Your task to perform on an android device: schedule a team meeting on the 24th at 8 a.m. for 30 minutes at the Gurugram location in the zoom app.
Image 0: 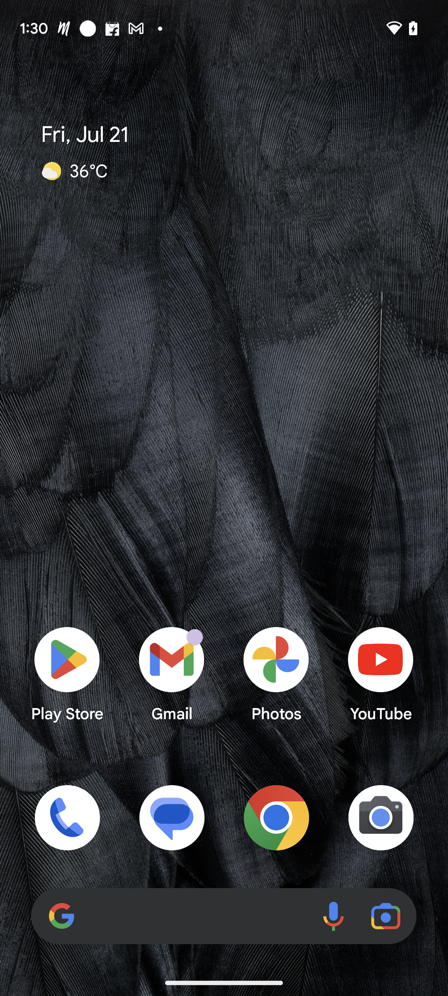
open the zoom app
Step 0: open app "Zoom"
Image 1: 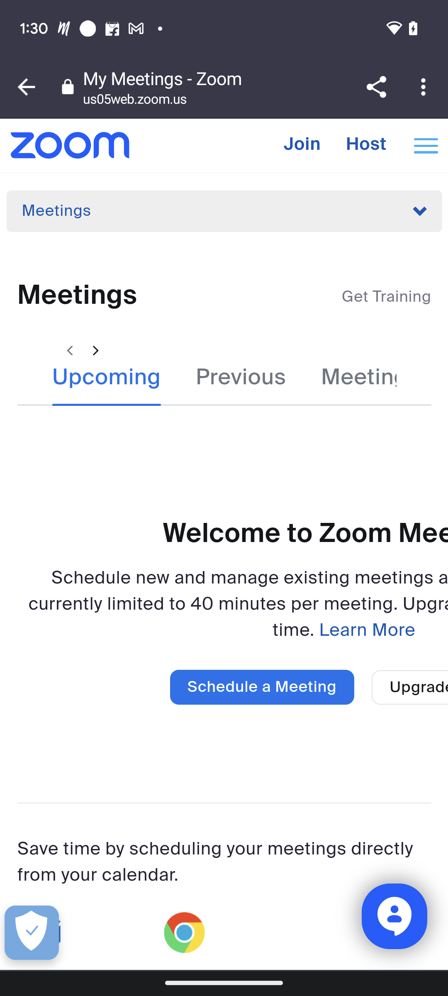
Click on the option schedule a meeting option presented in the blue color box in the middle
Step 1: click (261, 687)
Image 2: 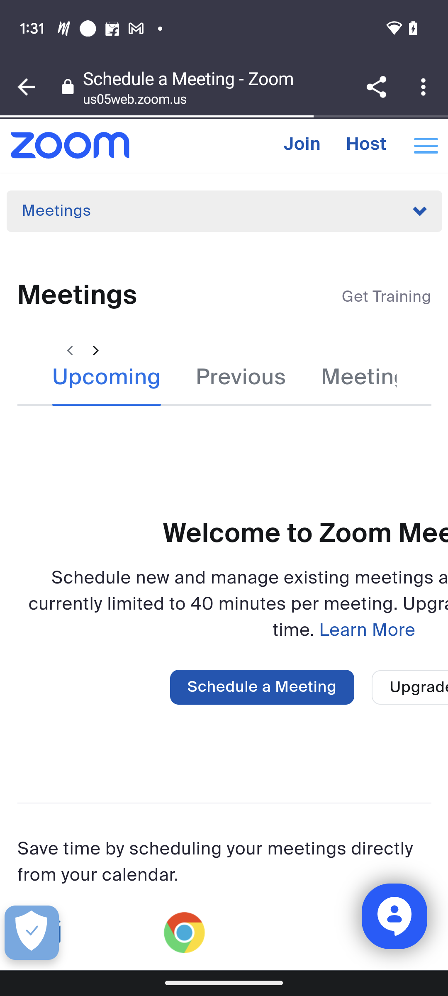
Click on the option schedule a meeting option presented in the blue color box in the middle
Step 2: wait
Image 3: 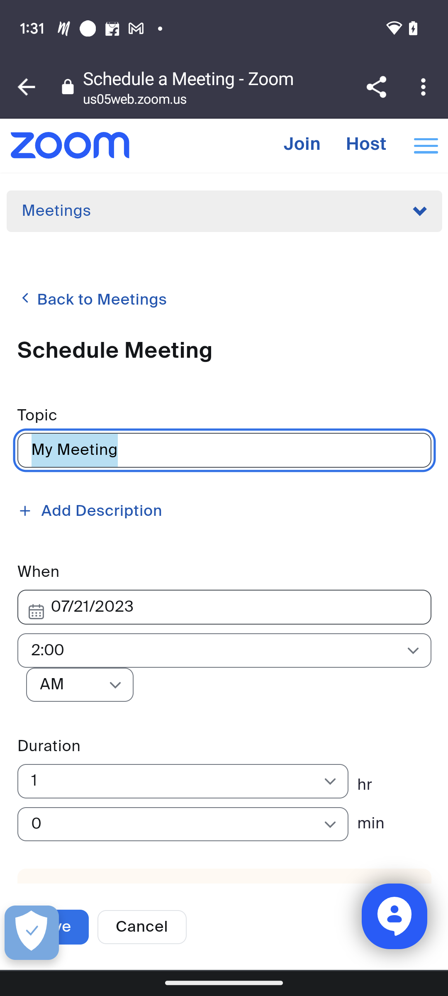
click on the box just below the Topic
Step 3: click (225, 450)
Image 4: 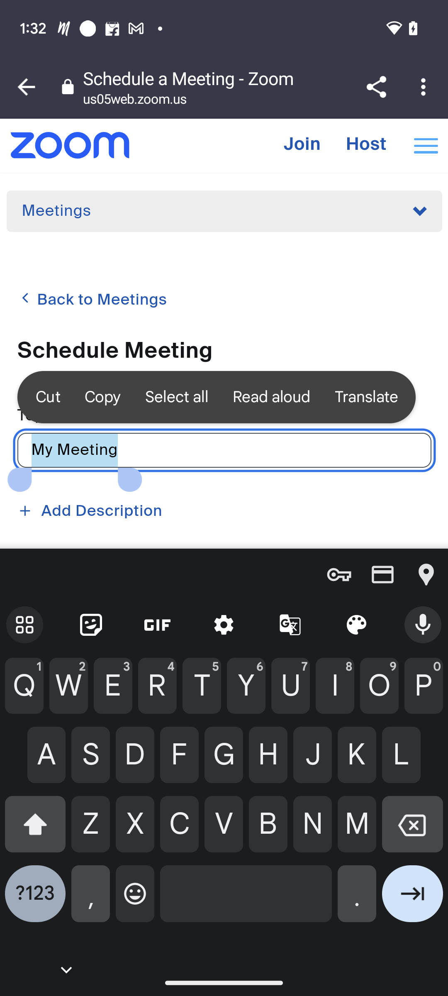
Type Team meeting in the selected box
Step 4: type "Team Meeting"
Image 5: 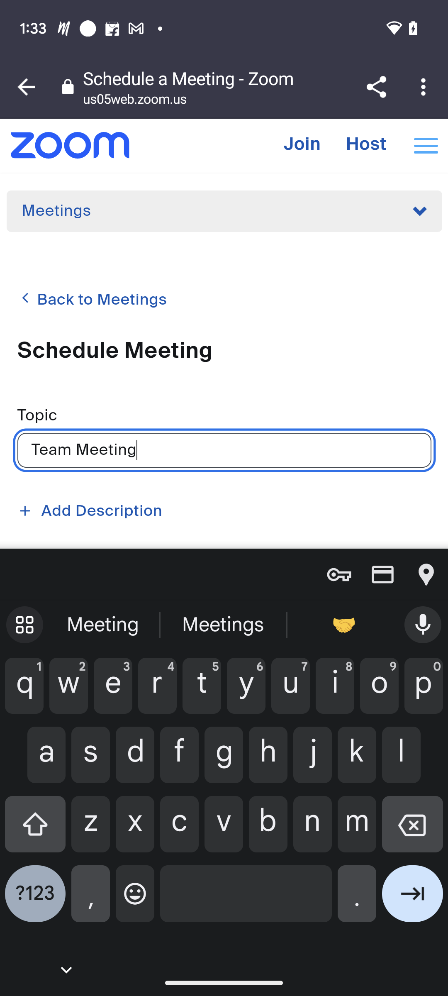
go back
Step 5: press back button
Image 6: 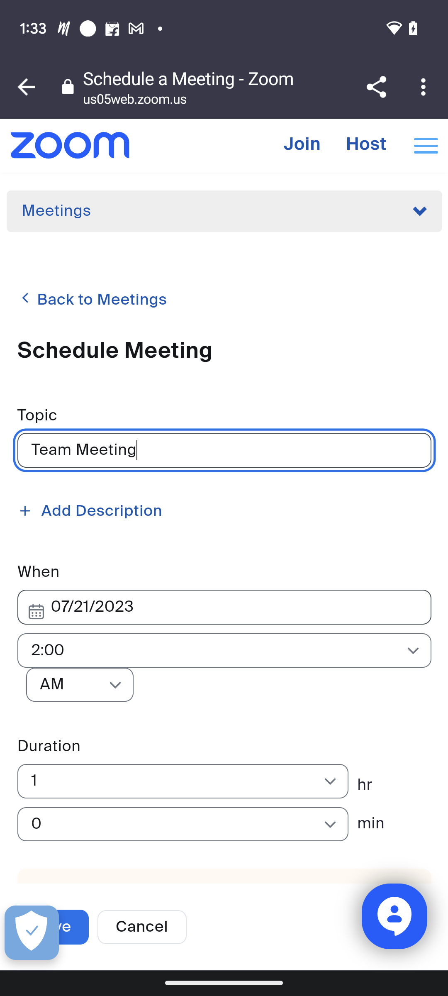
Select the box just below the text when,to enter the date.
Step 6: click (225, 607)
Image 7: 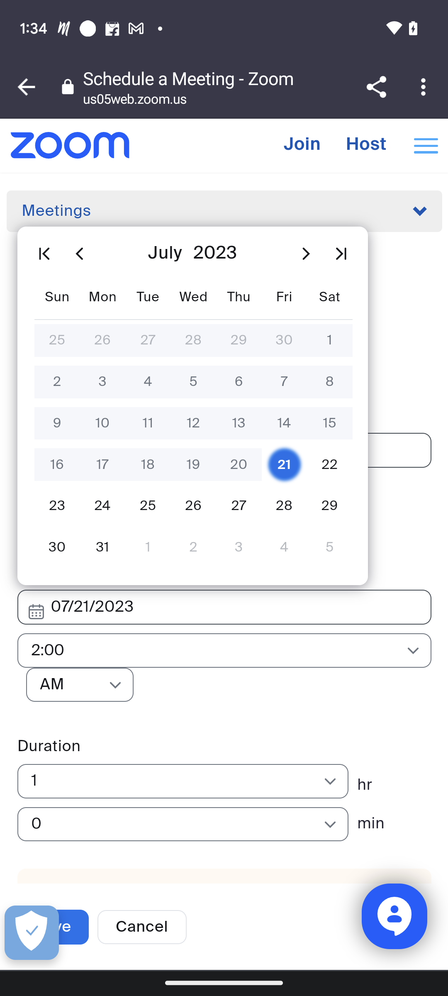
select date 24 on  the calender
Step 7: click (102, 505)
Image 8: 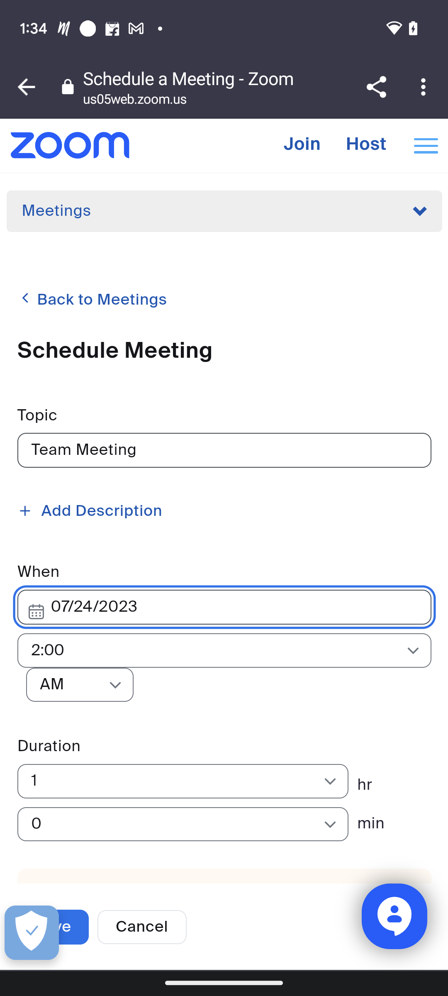
Click on the box just below the date to enter the time of the meeting.
Step 8: click (217, 650)
Image 9: 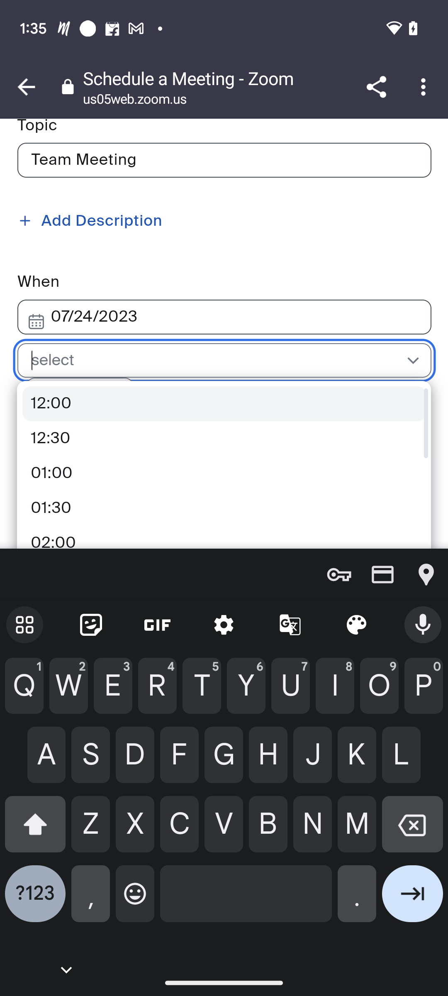
Type time 8:00
Step 9: type "8:00"
Image 10: 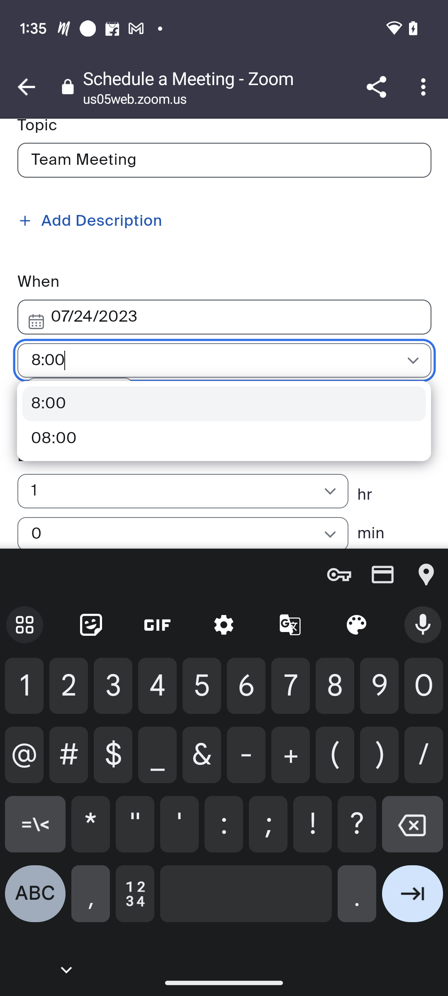
select the second option
Step 10: click (224, 438)
Image 11: 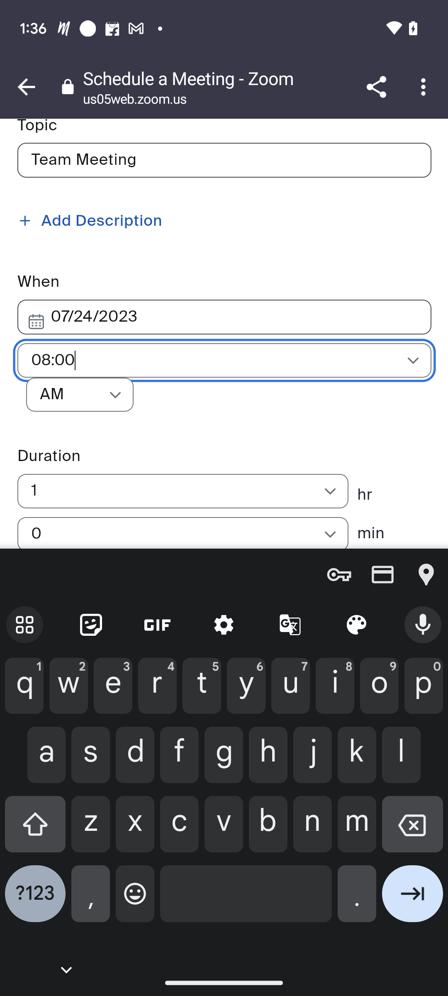
go back
Step 11: press back button
Image 12: 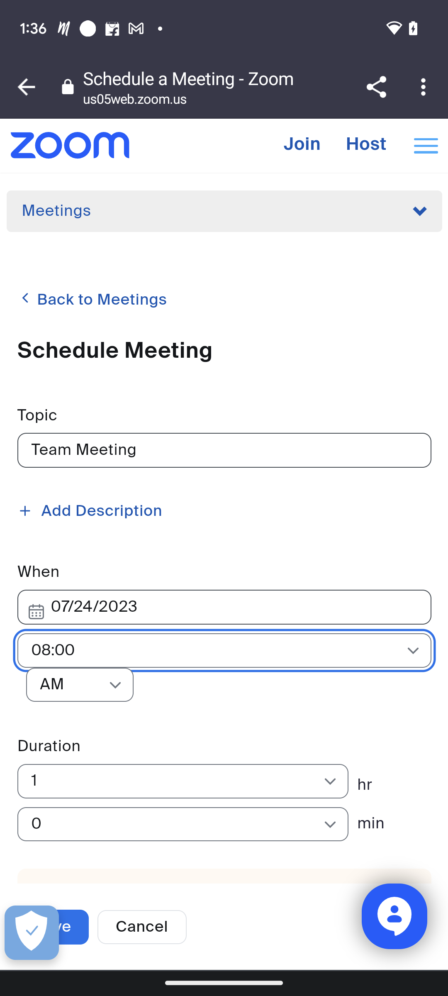
click on the box just below the text Duration
Step 12: click (175, 780)
Image 13: 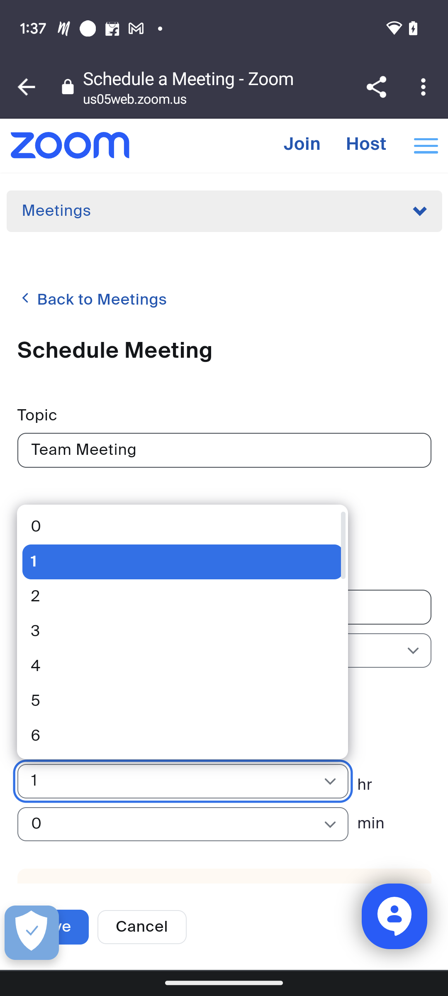
select hour 0
Step 13: click (90, 511)
Image 14: 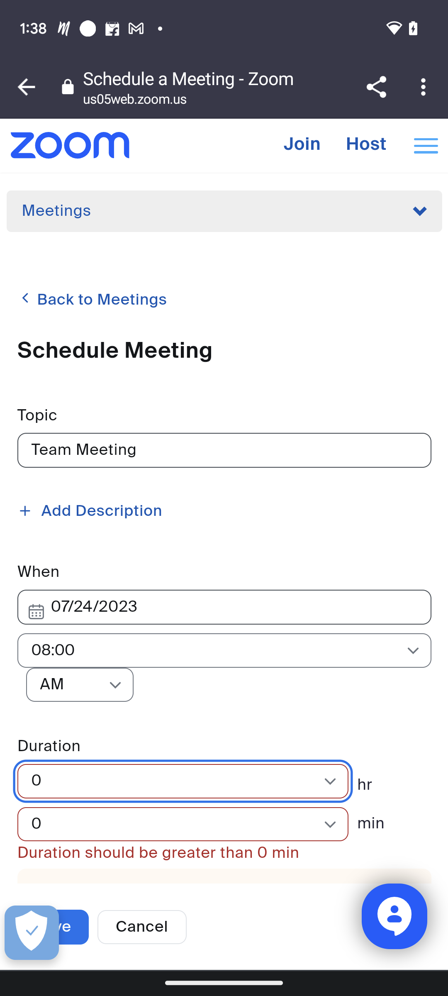
click on the minutes box
Step 14: click (175, 824)
Image 15: 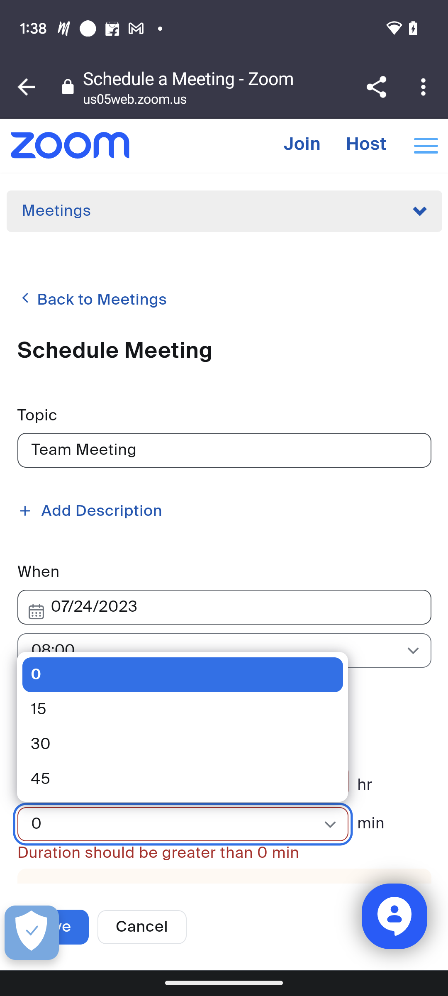
set minutes to 30
Step 15: click (49, 746)
Image 16: 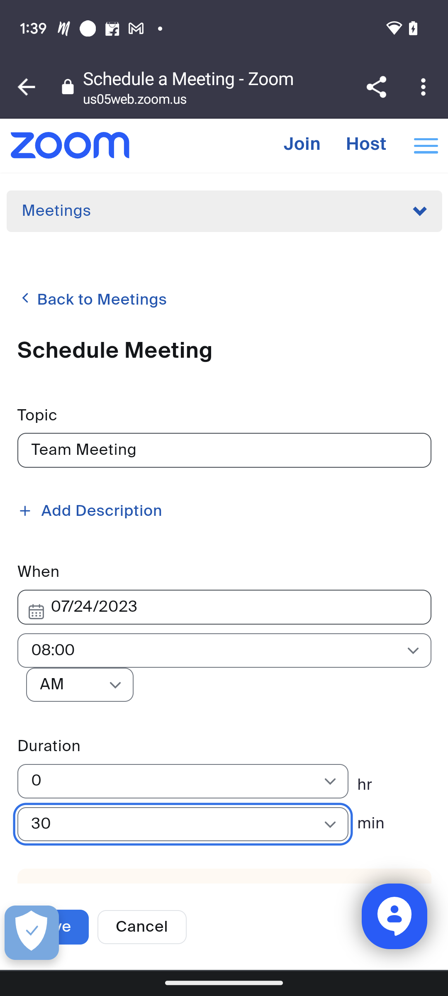
scroll up
Step 16: scroll down
Image 17: 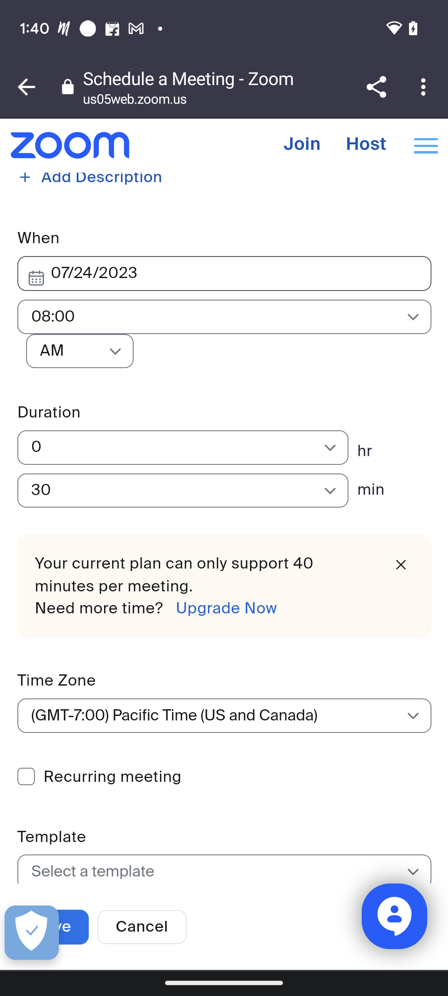
click on the box just below the Time zone
Step 17: click (217, 716)
Image 18: 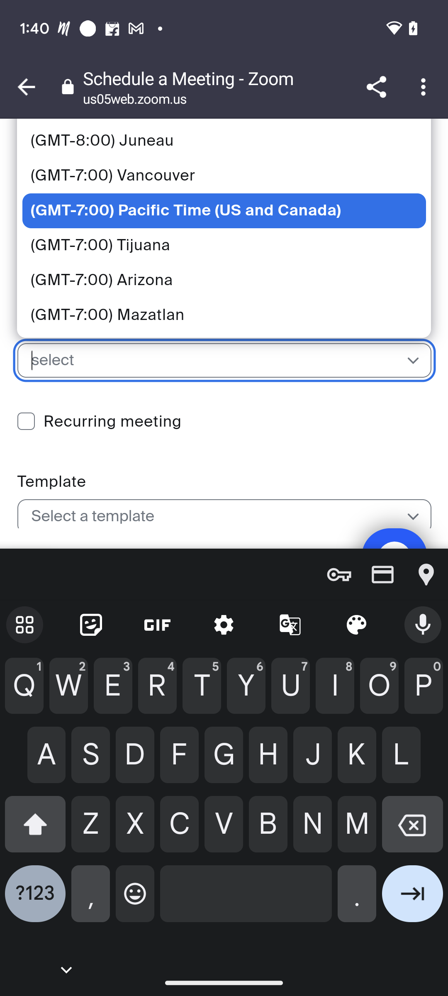
type india
Step 18: type "india"
Image 19: 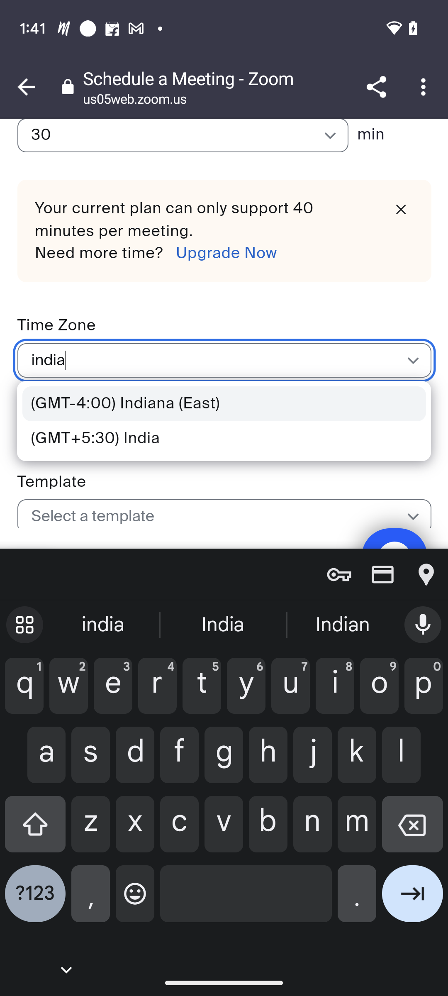
select the second option
Step 19: click (224, 438)
Image 20: 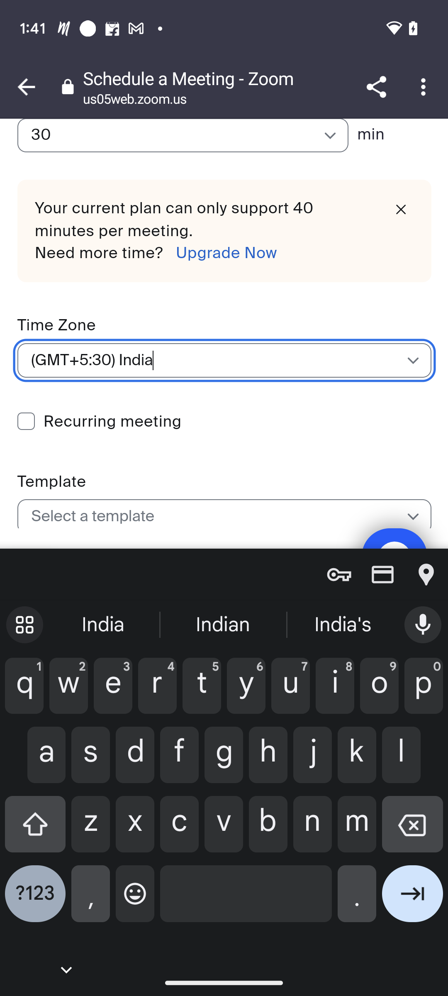
Go back
Step 20: press back button
Image 21: 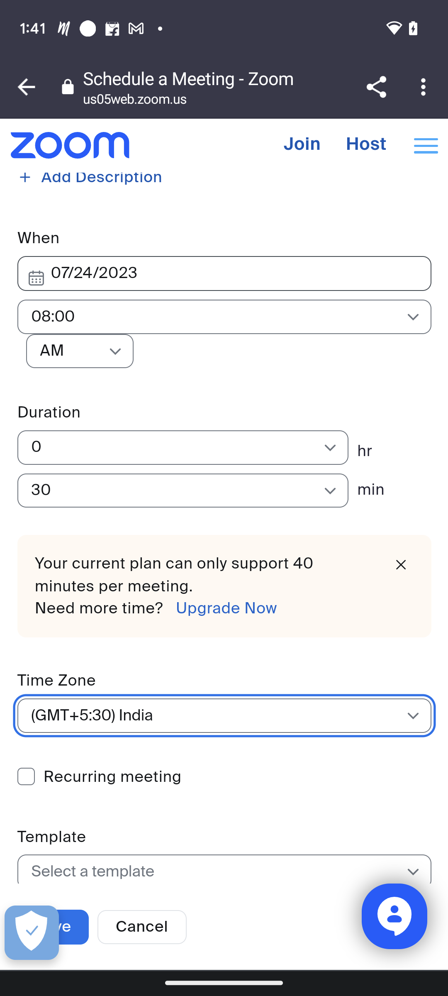
Scroll up
Step 21: scroll down
Image 22: 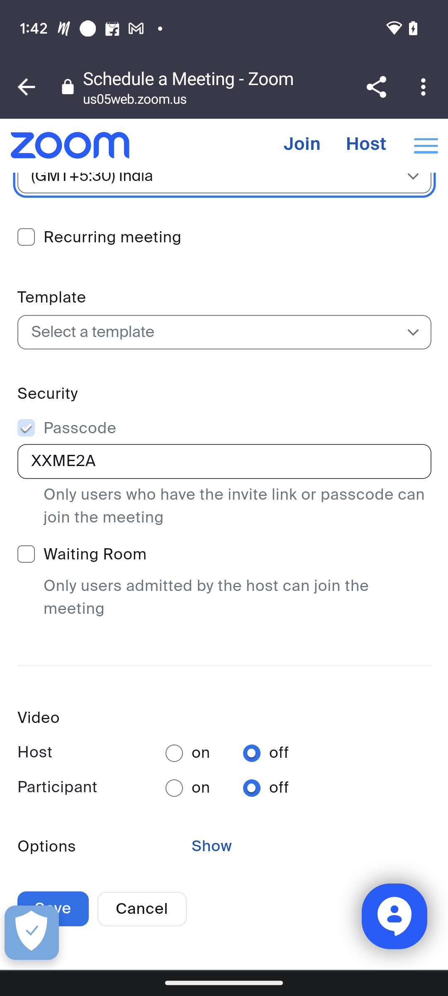
Scroll up
Step 22: scroll down
Image 23: 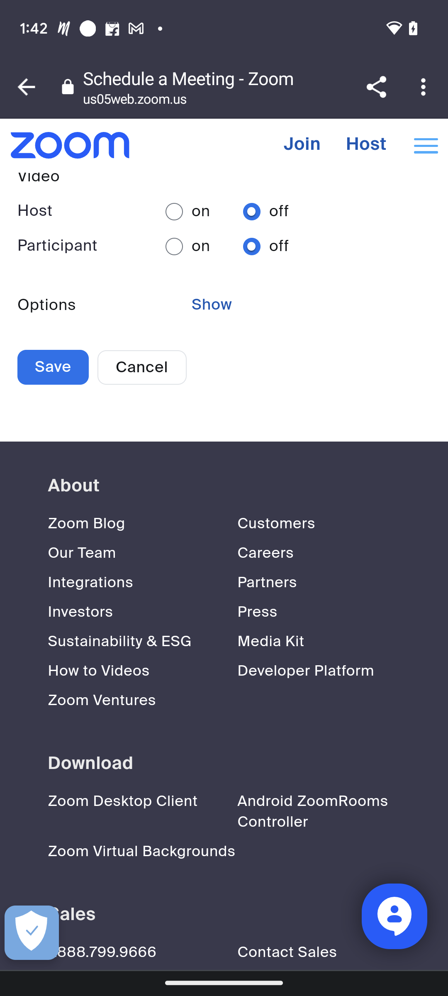
click on the option save .
Step 23: click (53, 368)
Image 24: 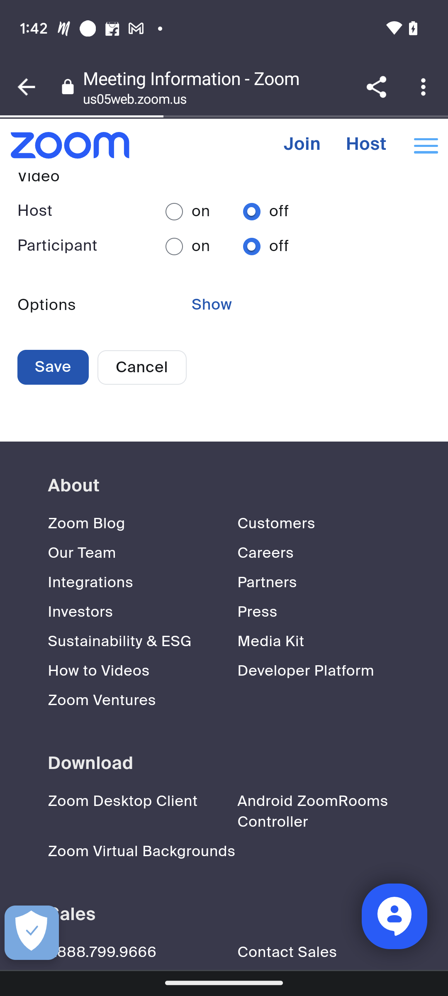
click on the option save .
Step 24: wait